Your task to perform on an android device: Save the Blue Horizon Hotel in Vancouver to my “Vancouver Trip” itinerary on the Momondo app.
Image 0: 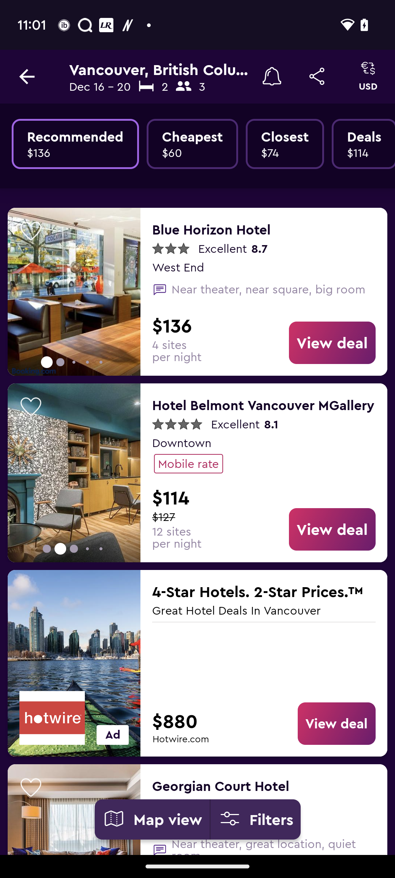
Click on the heart icon at the top left corner of the image of the Blue Horizon Hotel.
Step 0: click (31, 231)